Your task to perform on an android device: It's been a long time since I have done any workout activity, and it is causing a negative effect on my body as I am always feeling low. Set up the Homeworkout app account.
Image 1: 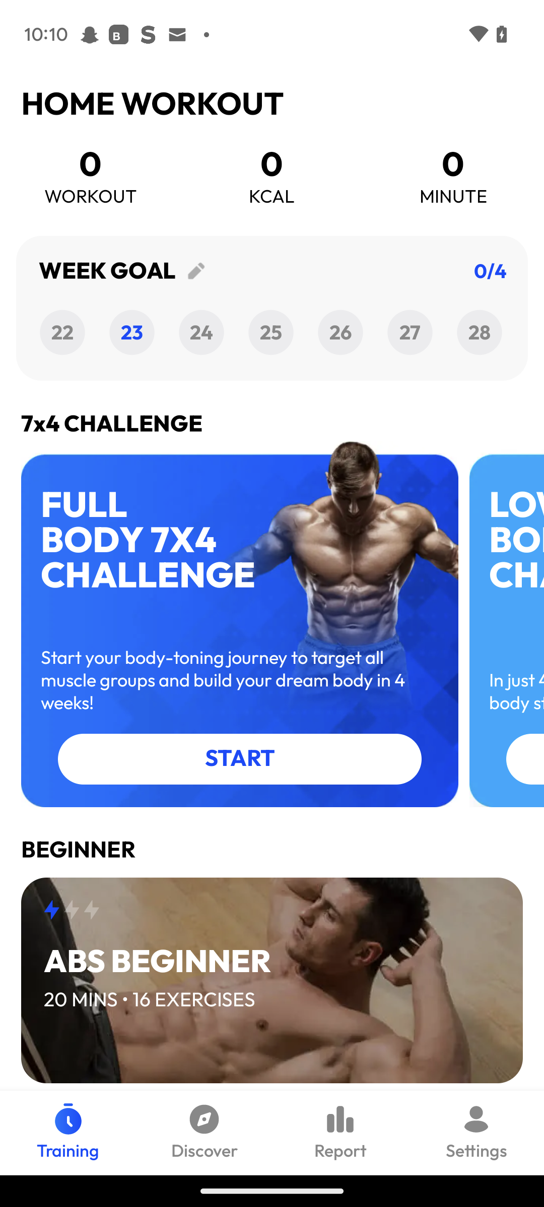
Click on the settings tab
Step 1: click (476, 1133)
Image 2: 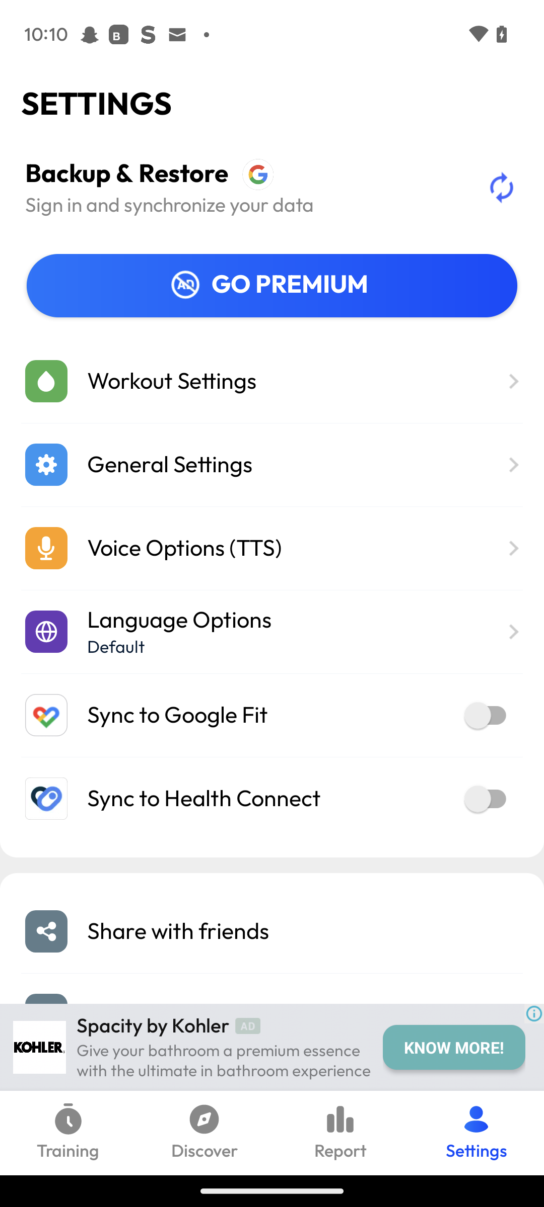
click on the backup & restore option
Step 2: click (249, 205)
Image 3: 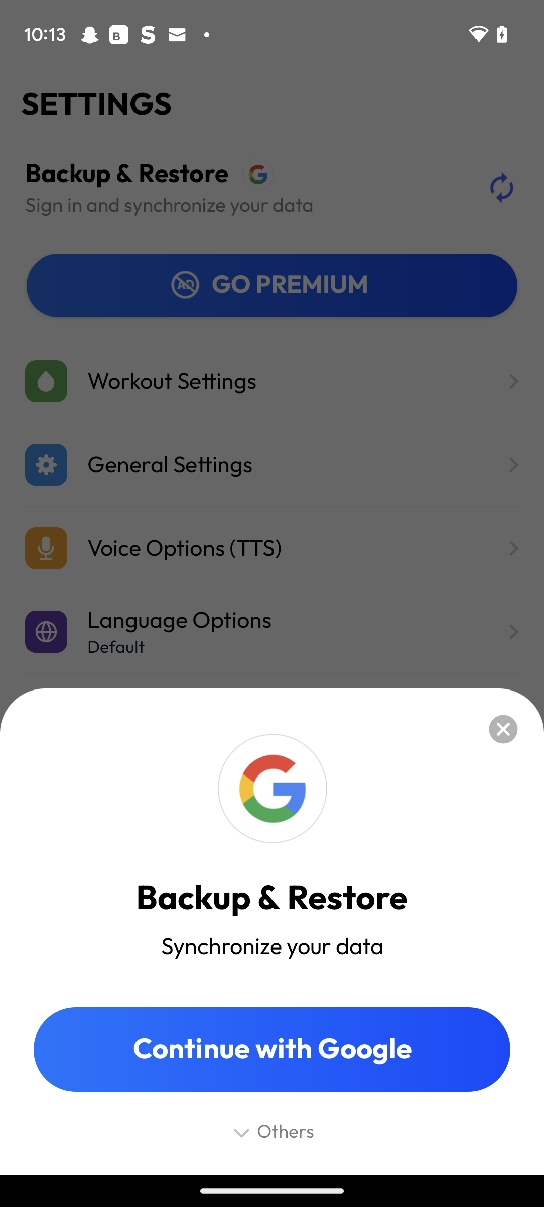
Click on the continue with Google button.
Step 3: click (271, 1050)
Image 4: 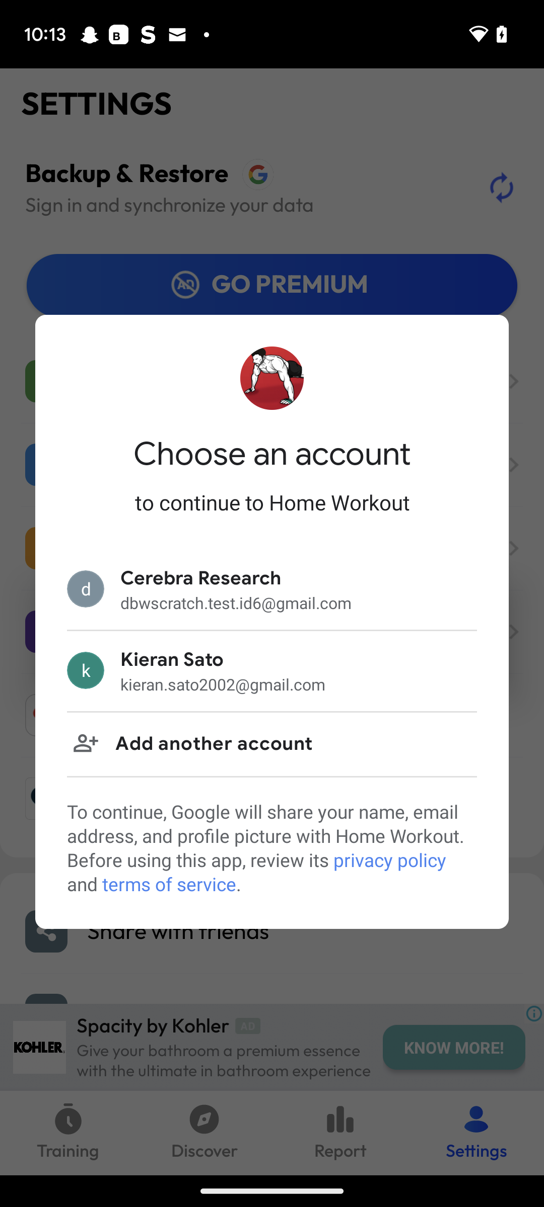
Click on the kieran sato option.
Step 4: click (272, 670)